Your task to perform on an android device: The tour is about to begin, and I am prepared to go.View the saved locations in the Maps app's "Travel plans" list. 
Image 1: 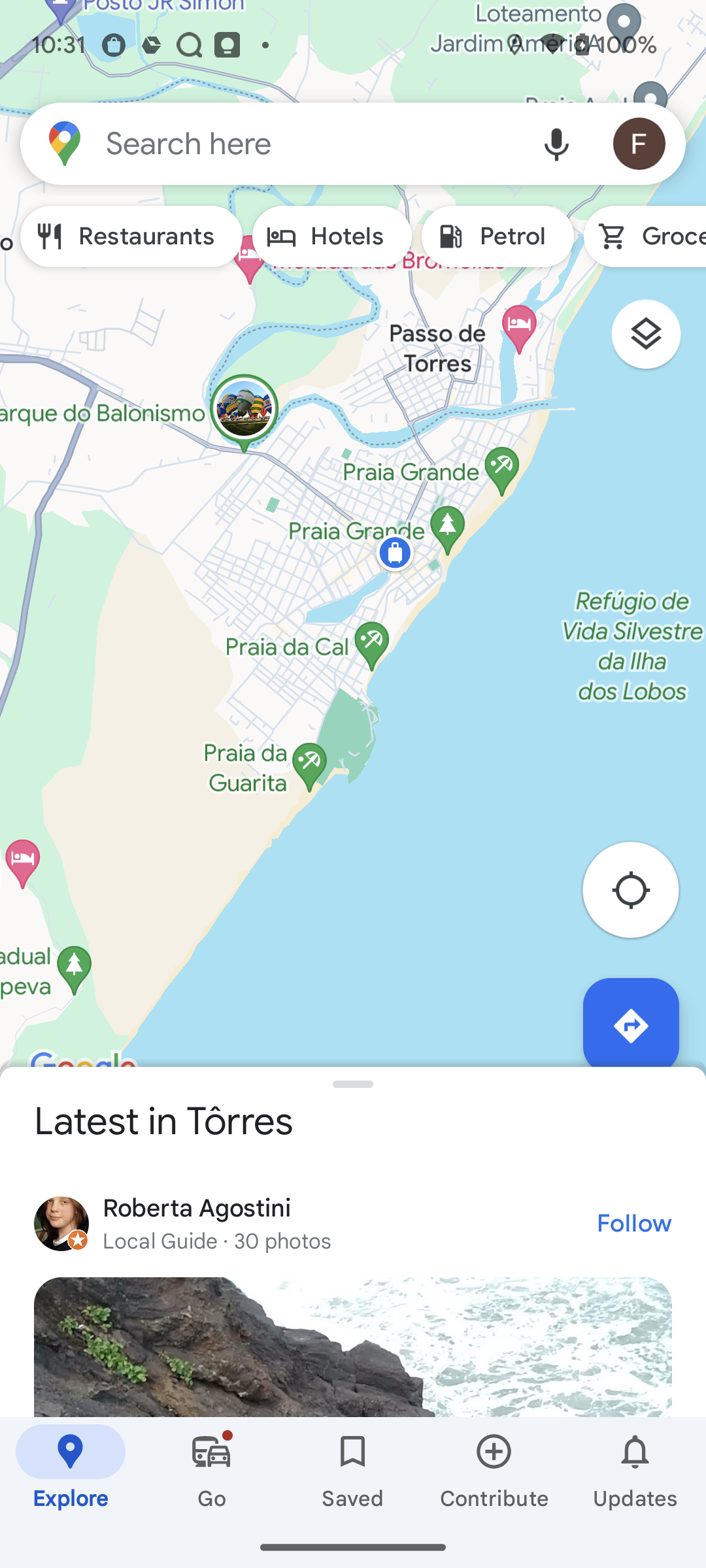
Click on the Saved section at the bottom of the screen
Step 1: click (353, 1471)
Image 2: 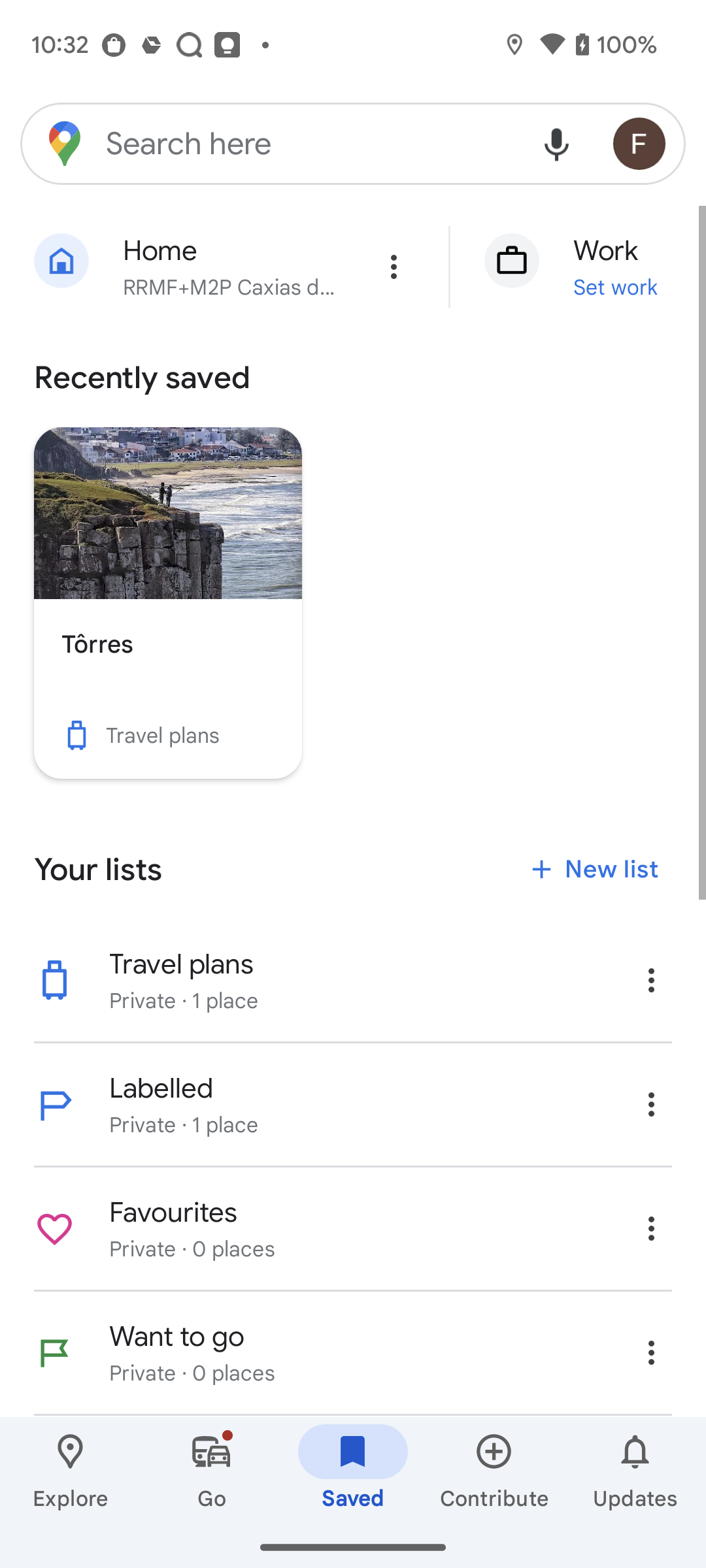
open Travel plans list
Step 2: click (181, 964)